Your task to perform on an android device: On the ixigo app, search for the hotels in Berlin for my upcoming trip from December 23rd to December 25th.
Image 0: 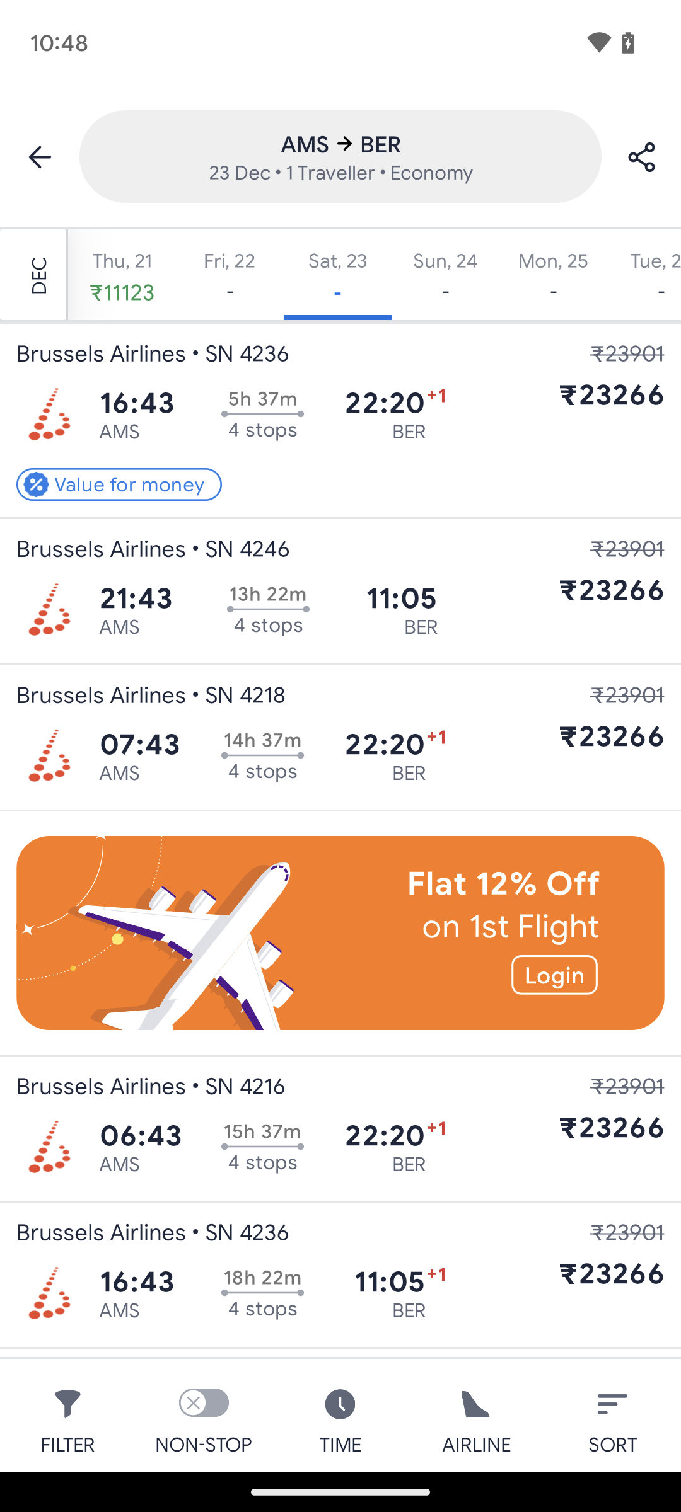
Go back to the home screen of the app.
Step 0: press back button
Image 1: 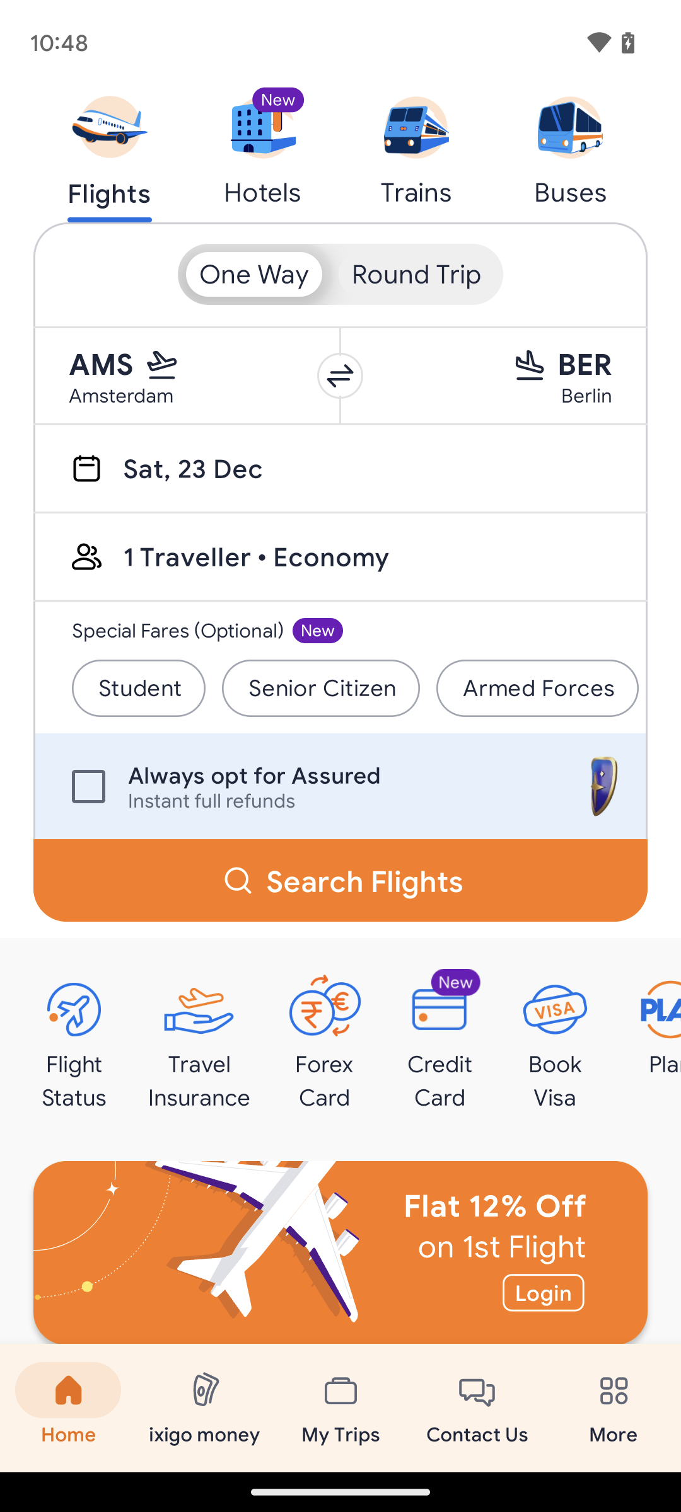
Click on the Hotels icon at the top of the screen.
Step 1: click (262, 153)
Image 2: 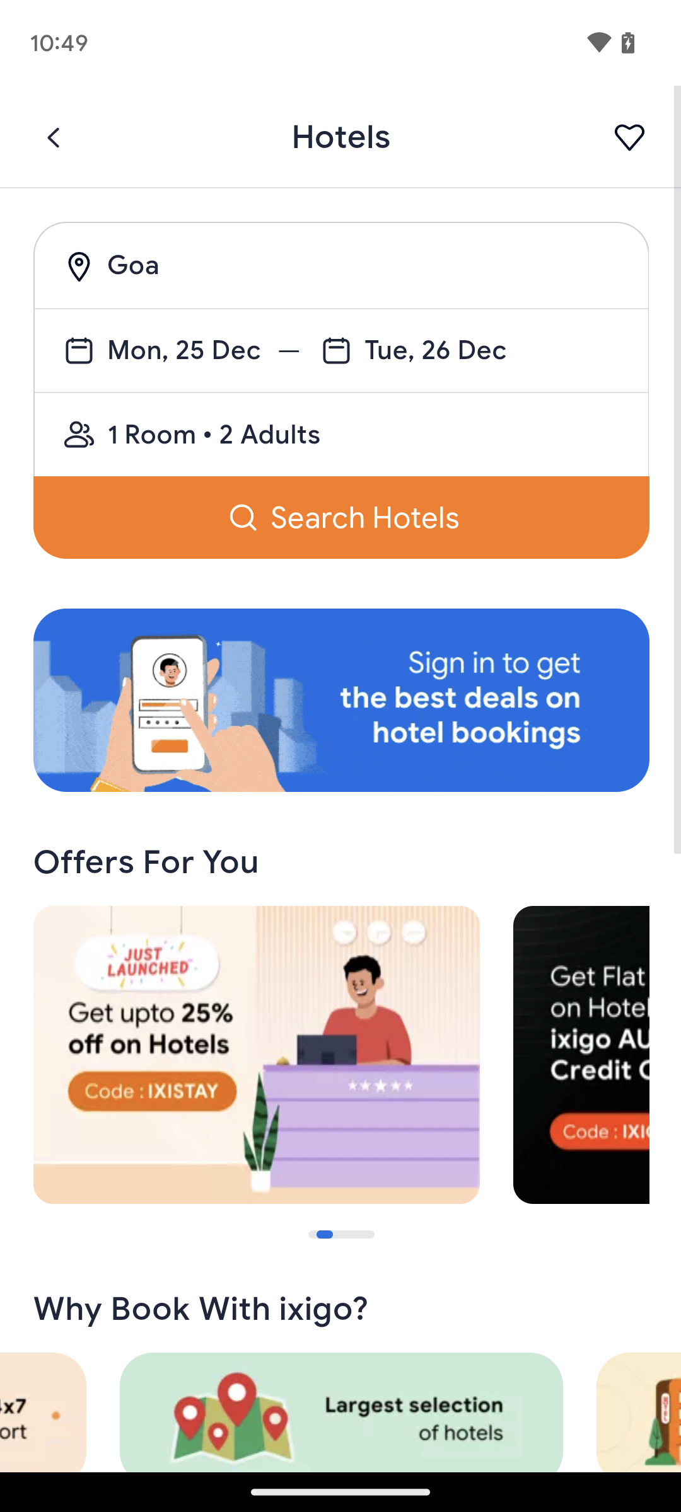
Click on the location tab.
Step 2: click (342, 779)
Image 3: 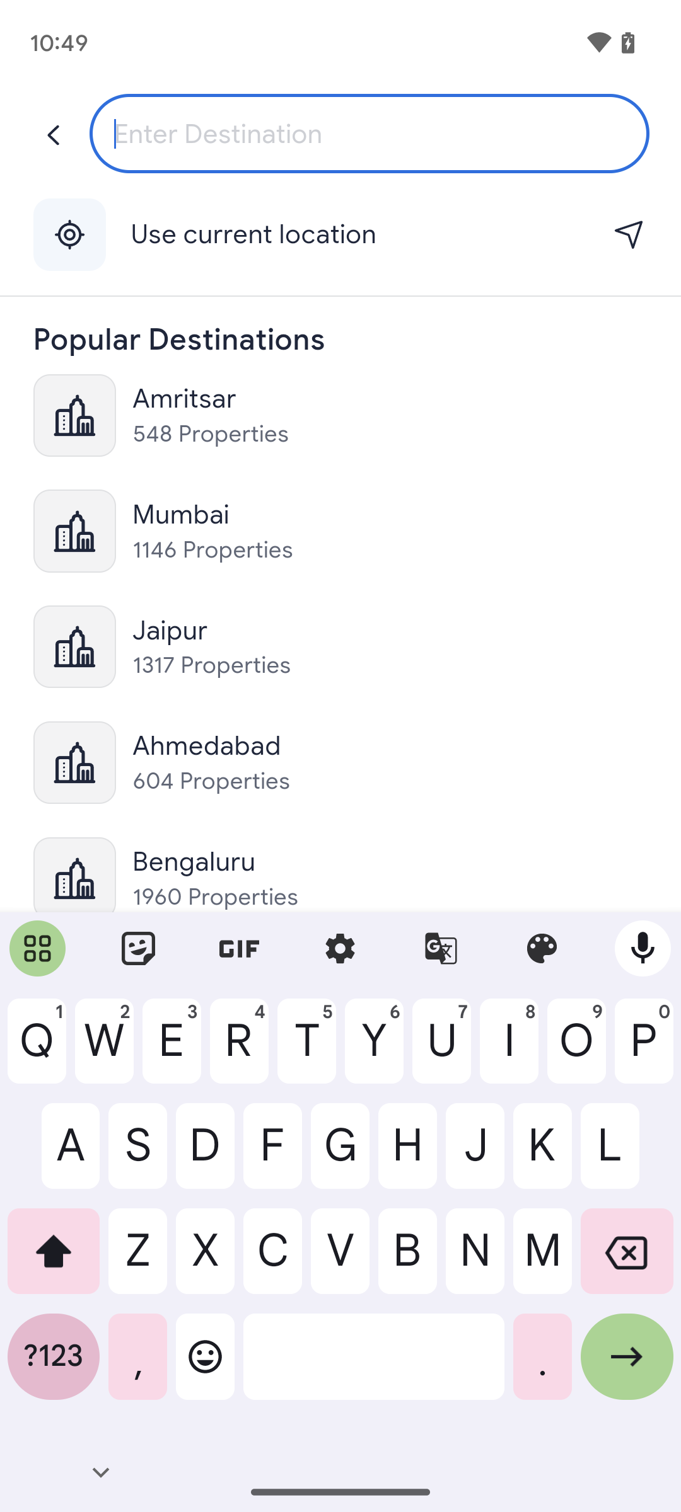
Type in Berlin.
Step 3: type "Berlin"
Image 4: 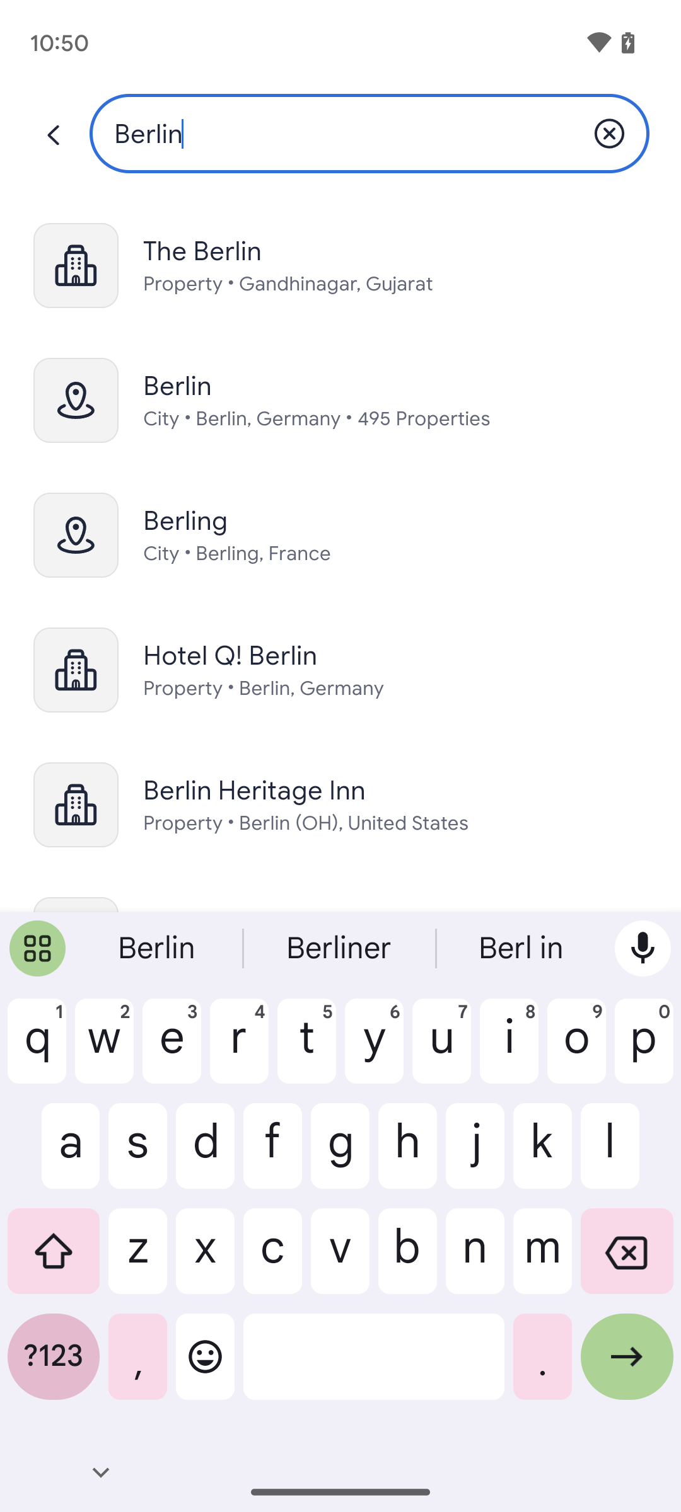
Click on the second location.
Step 4: click (317, 386)
Image 5: 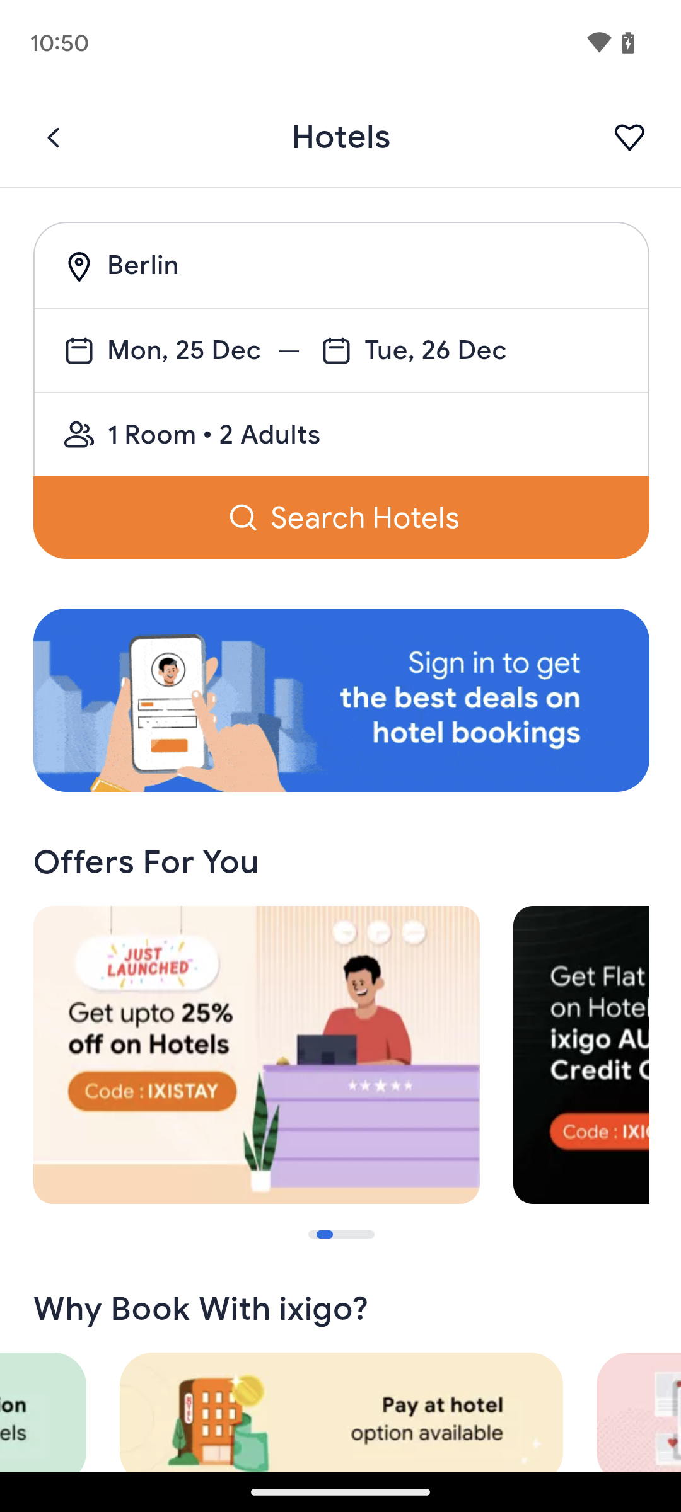
Click on the date tab.
Step 5: click (184, 350)
Image 6: 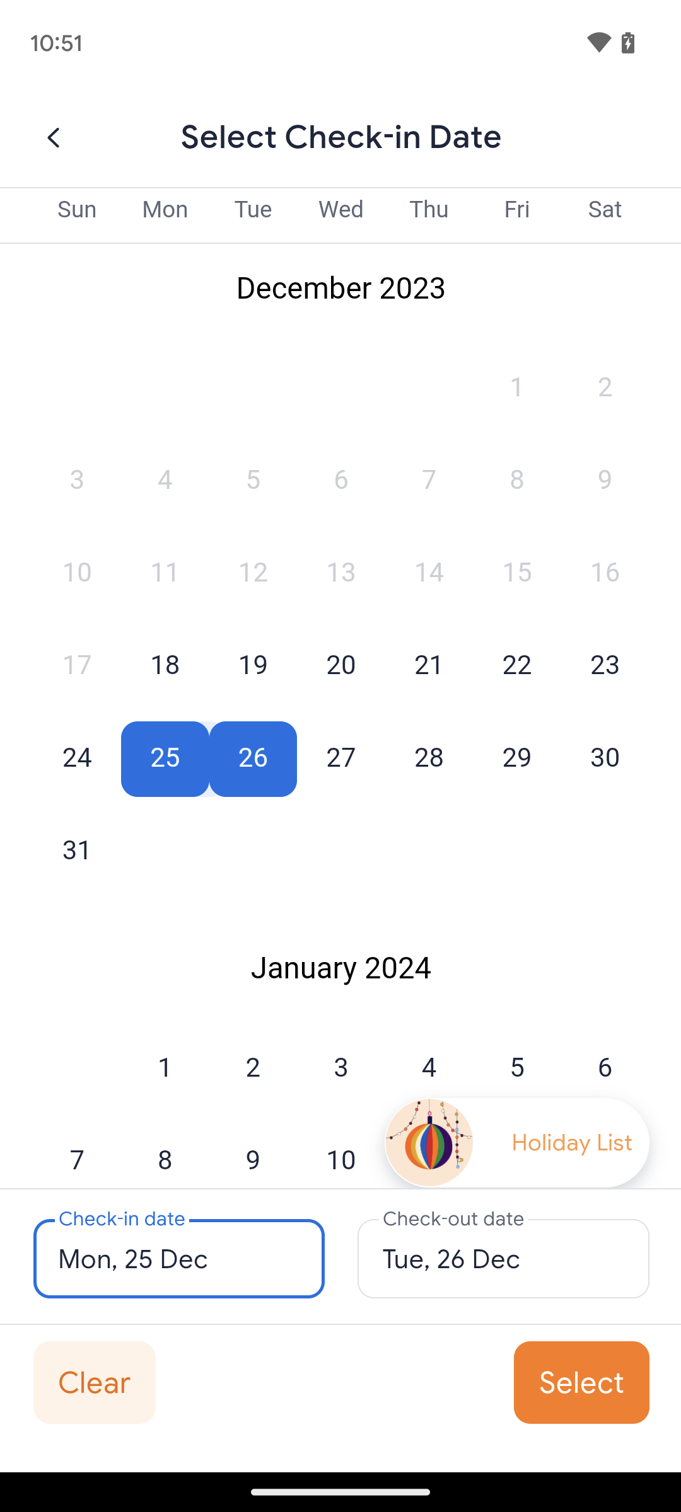
Select the dates from December 23rd to December 25th.
Step 6: click (604, 667)
Image 7: 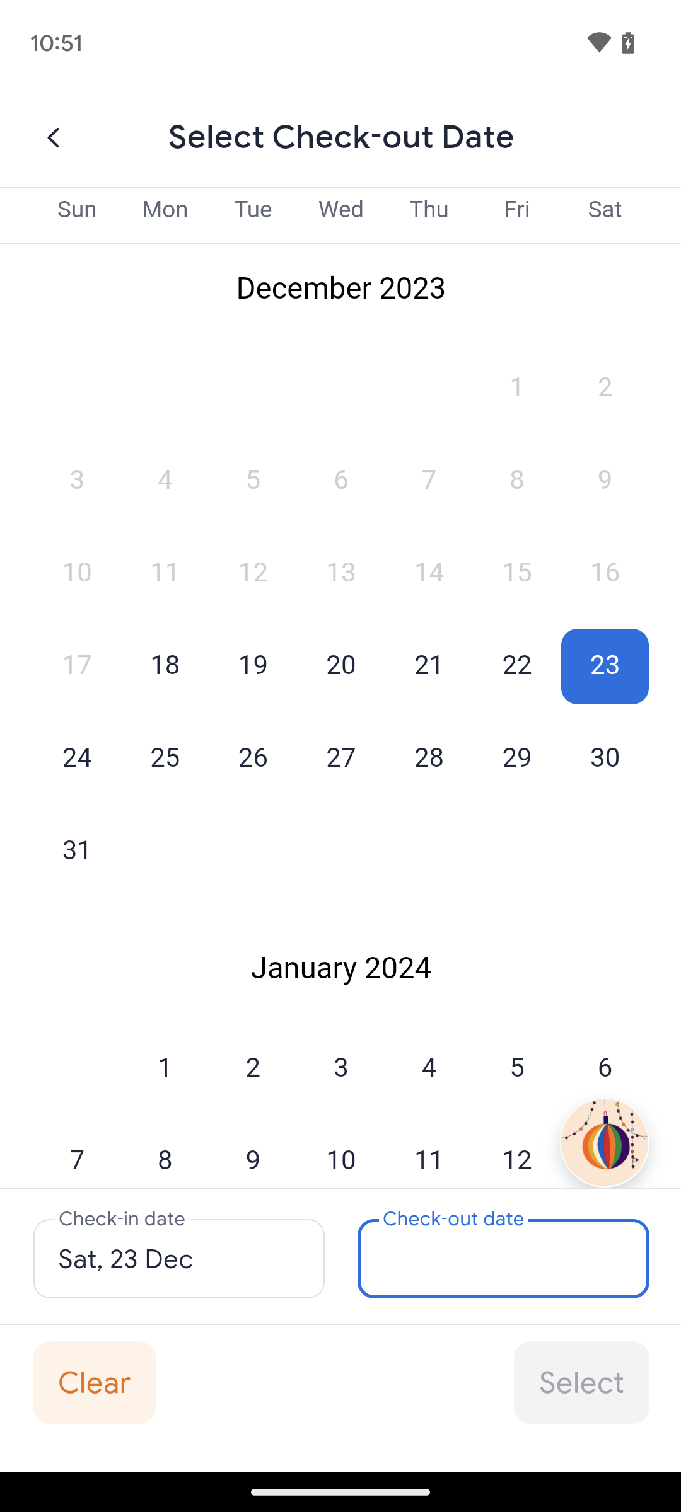
Select the dates from December 23rd to December 25th.
Step 7: click (165, 759)
Image 8: 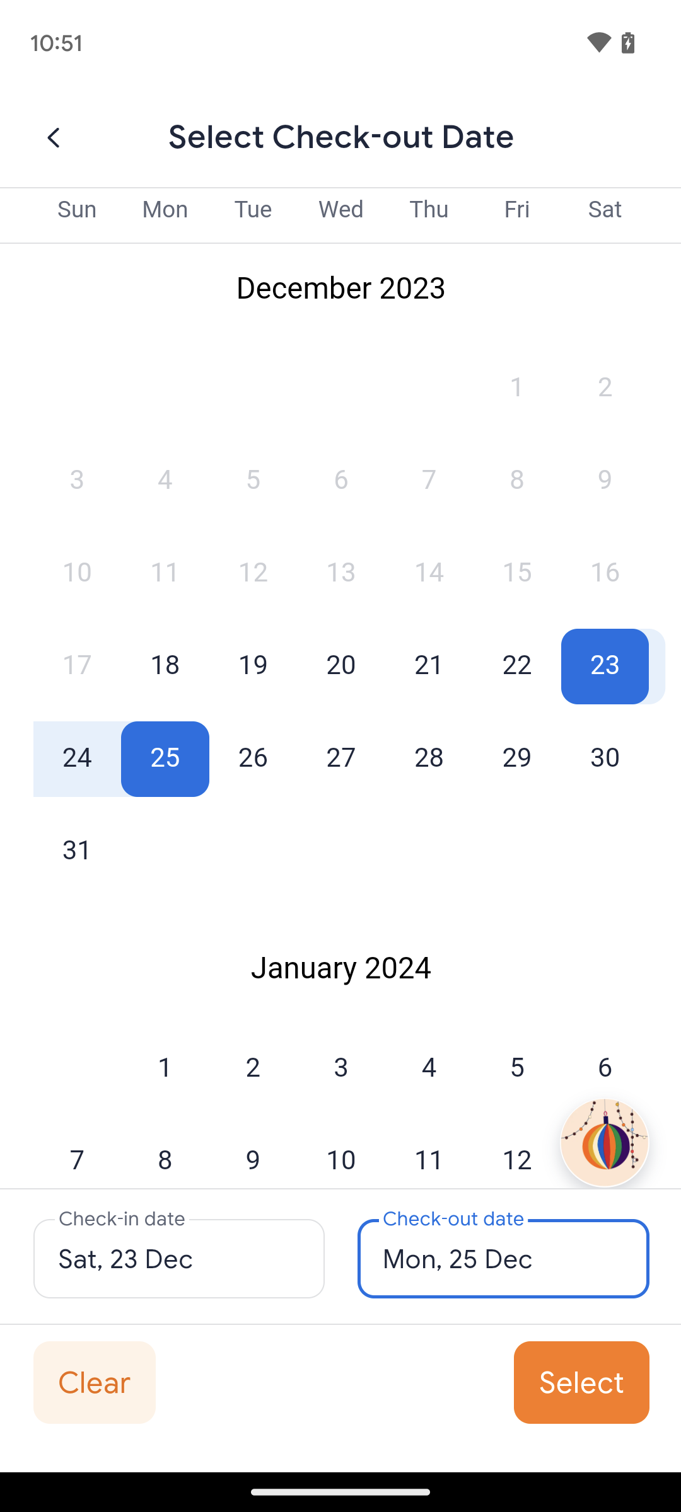
Click on Select at the bottom of the screen.
Step 8: click (604, 1346)
Image 9: 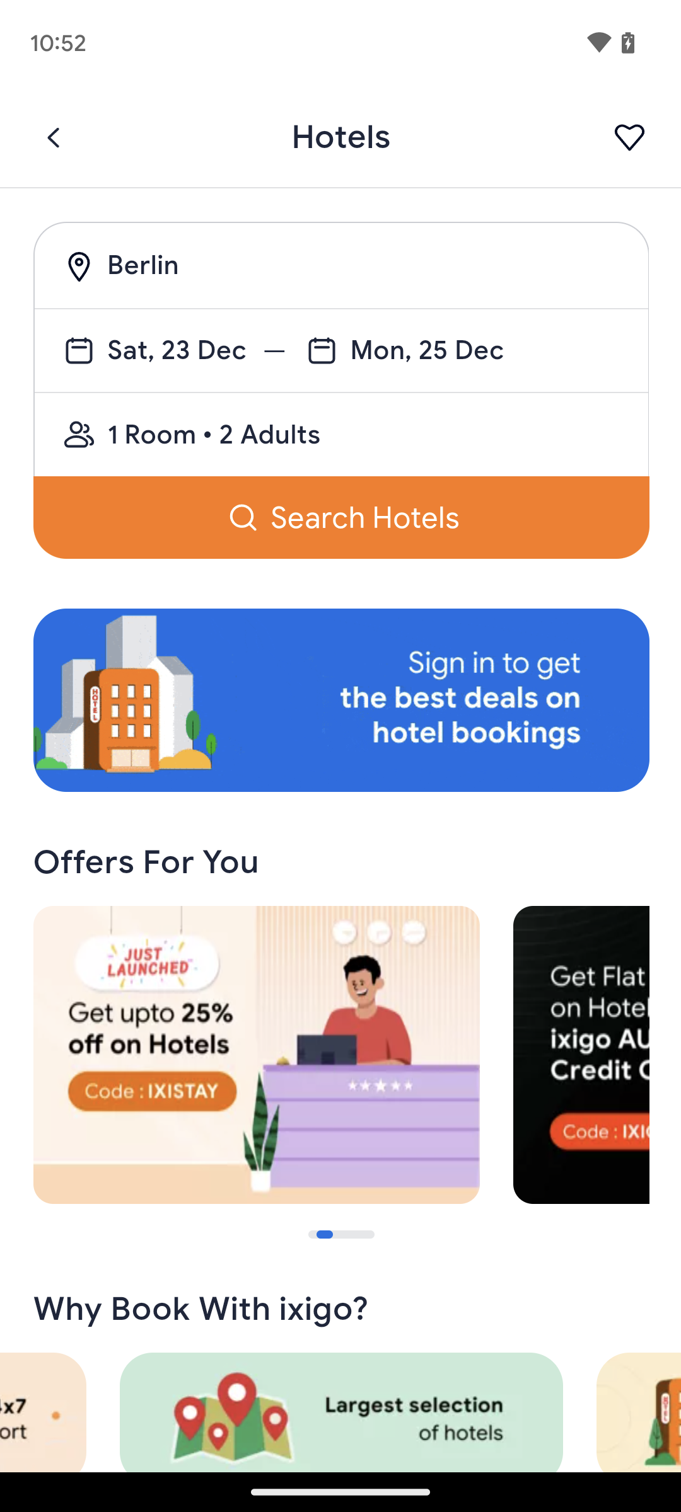
Click on Search Hotels.
Step 9: click (340, 517)
Image 10: 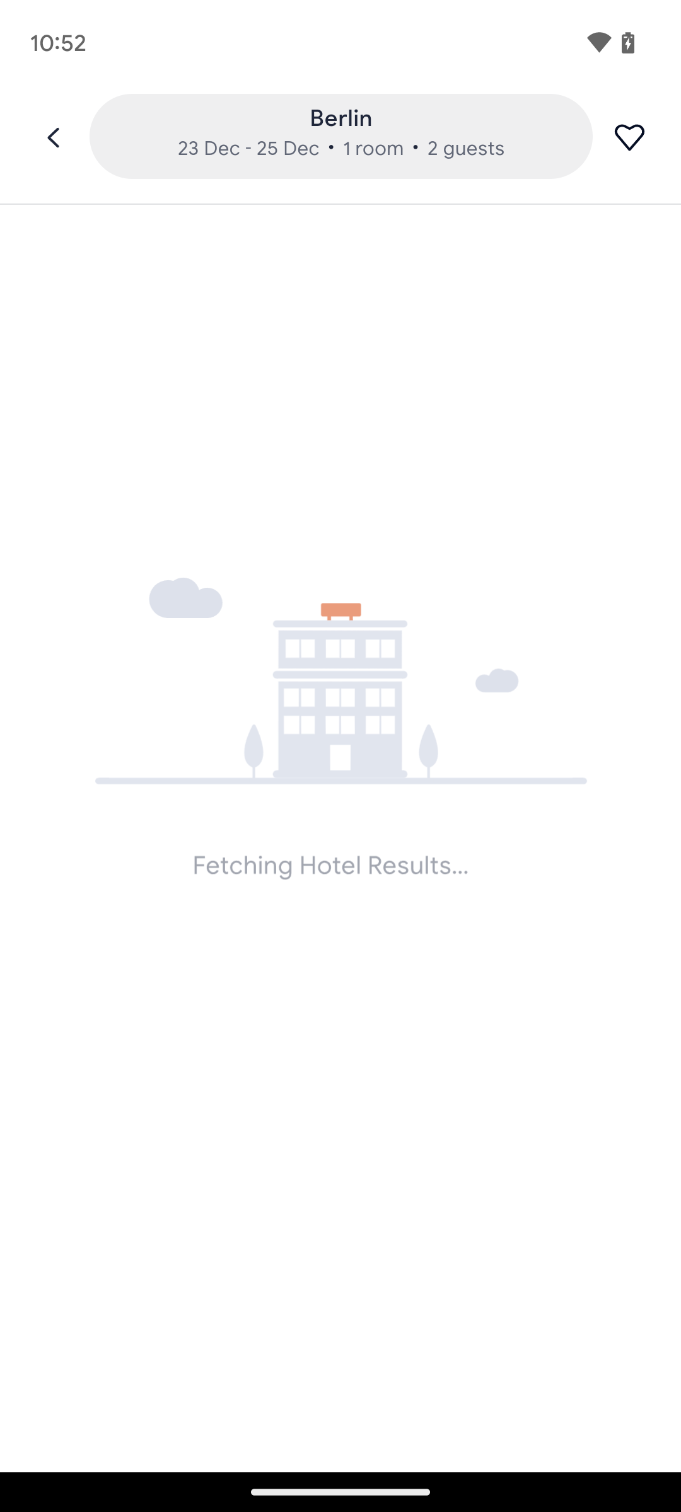
Click on Search Hotels.
Step 10: wait